Your task to perform on an android device: Browse for a king size bed on the urban ladder app since I intend to purchase a new bed for my room.
Image 0: 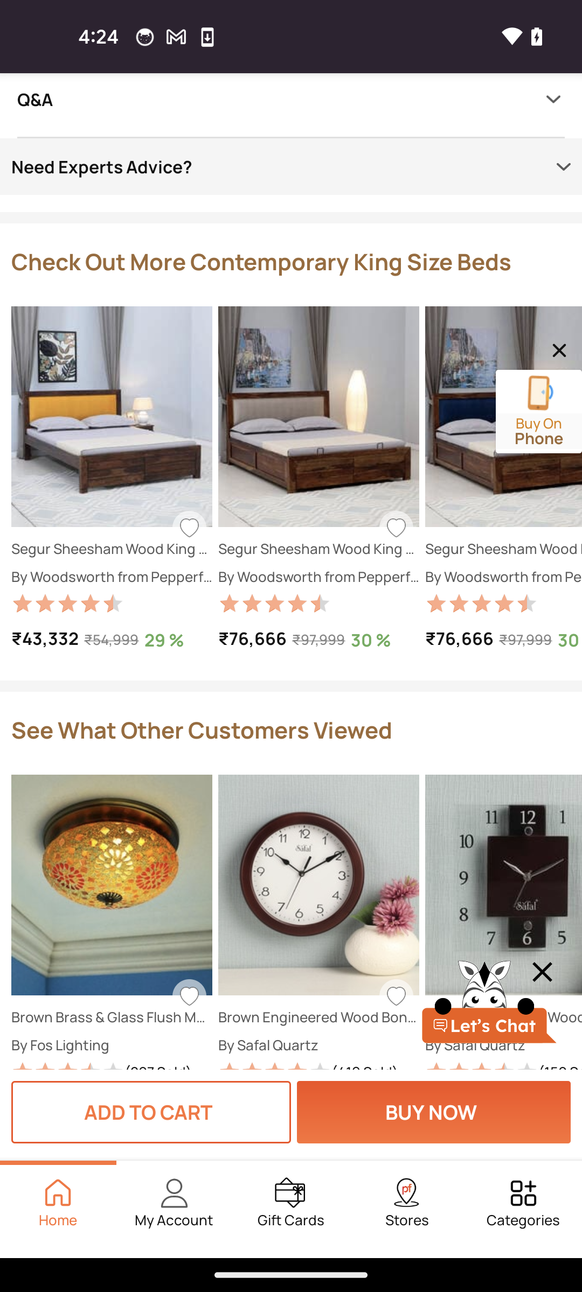
Open the urban ladder app
Step 0: open app "Urban Ladder"
Image 1: 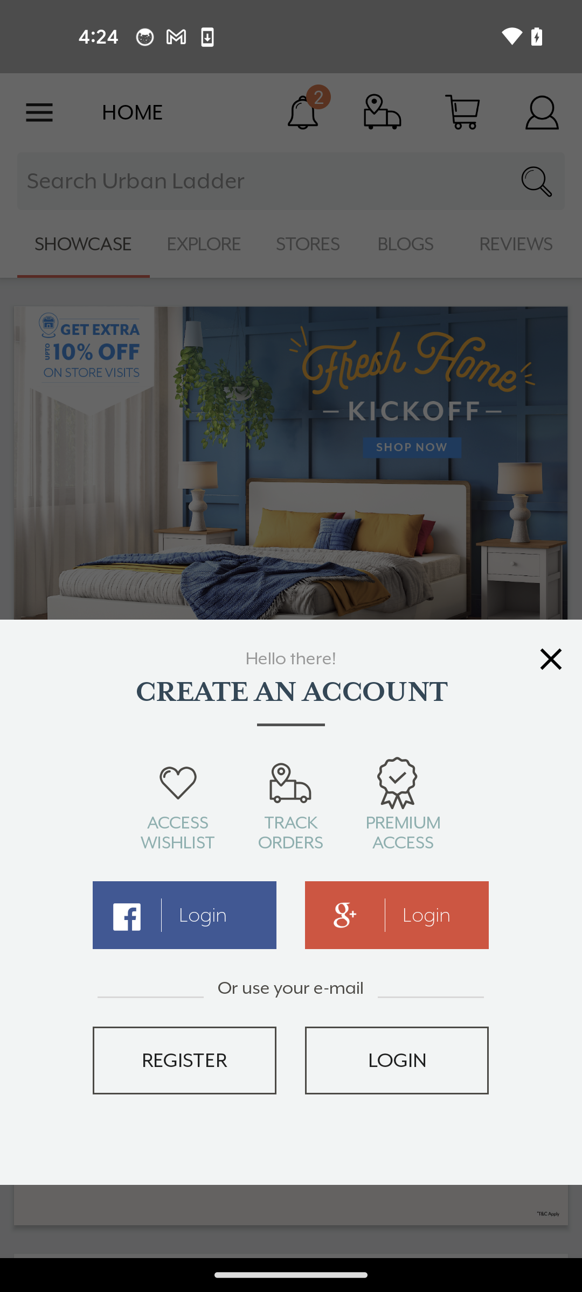
Open the urban ladder app
Step 1: wait
Image 2: 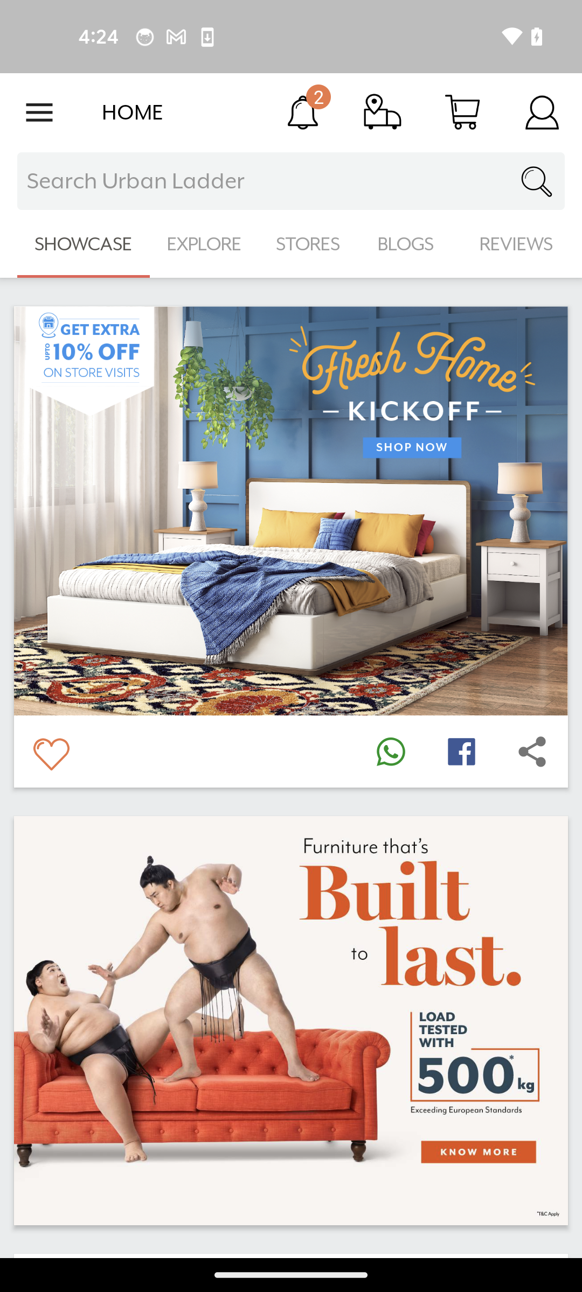
Tap on the search bar
Step 2: click (291, 181)
Image 3: 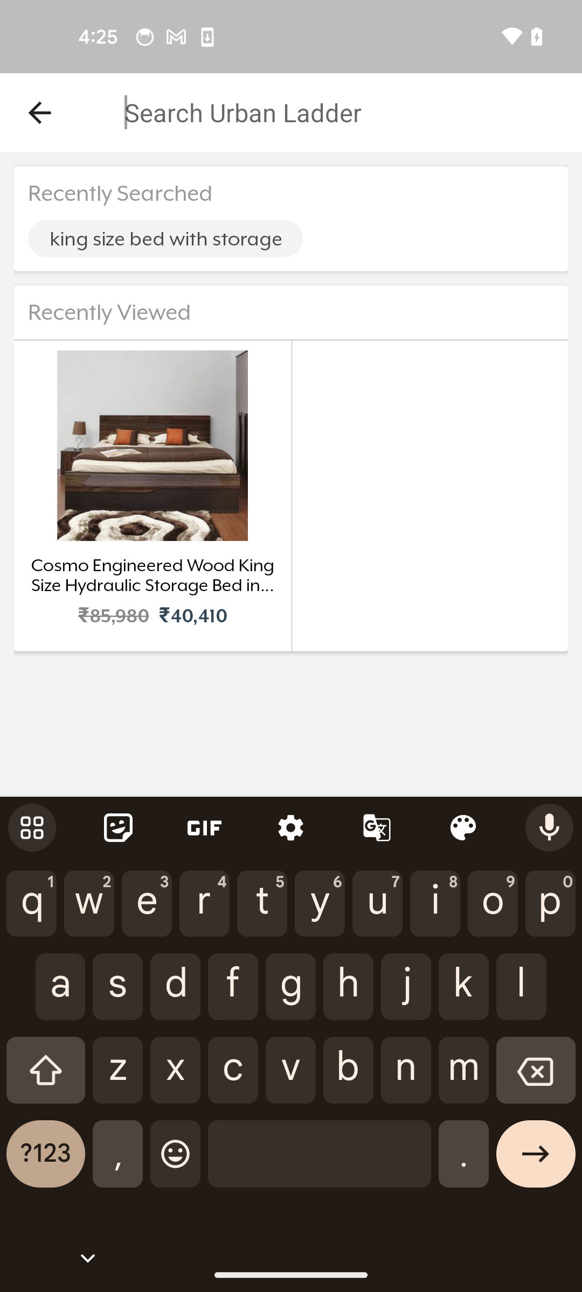
Search for a king size bed
Step 3: type "king size bed"
Image 4: 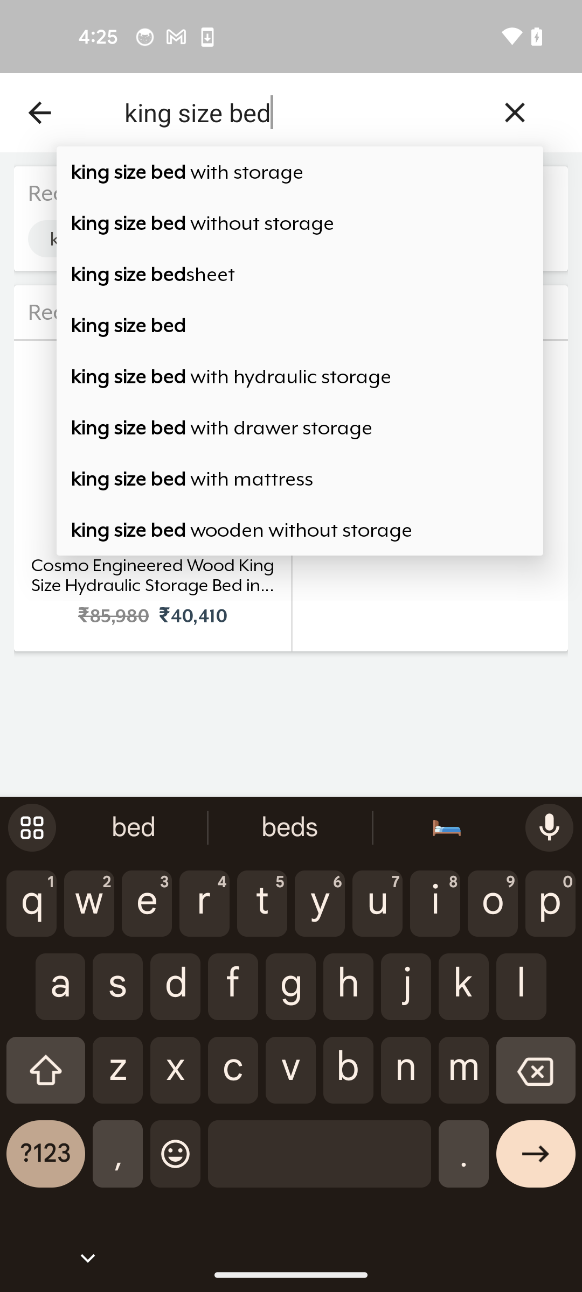
Select the forth search result
Step 4: click (300, 325)